Your task to perform on an android device:  Edit a note name title from the reader annotation Task to Screen 2X reader annotation.
Image 0: 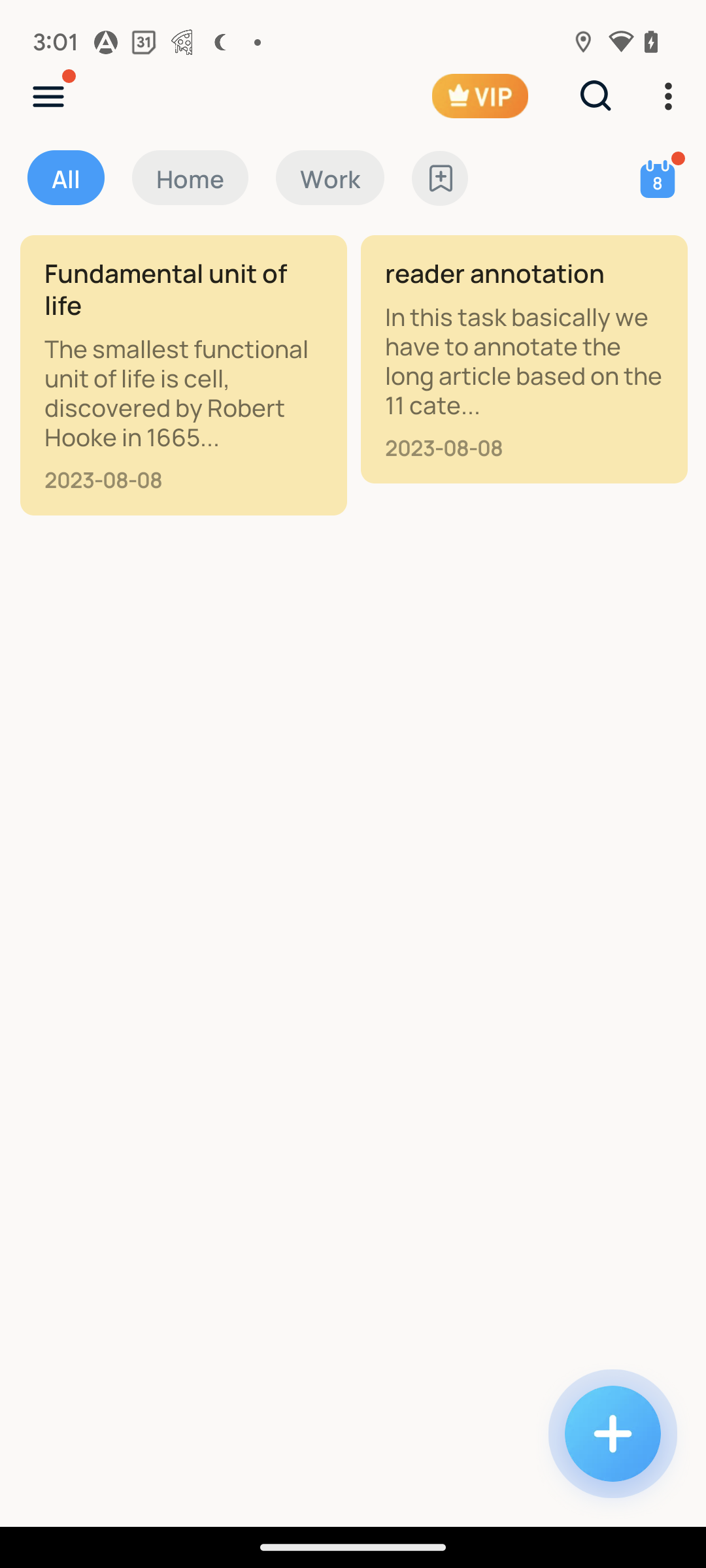
open reader annotation 
Step 0: click (524, 359)
Image 1: 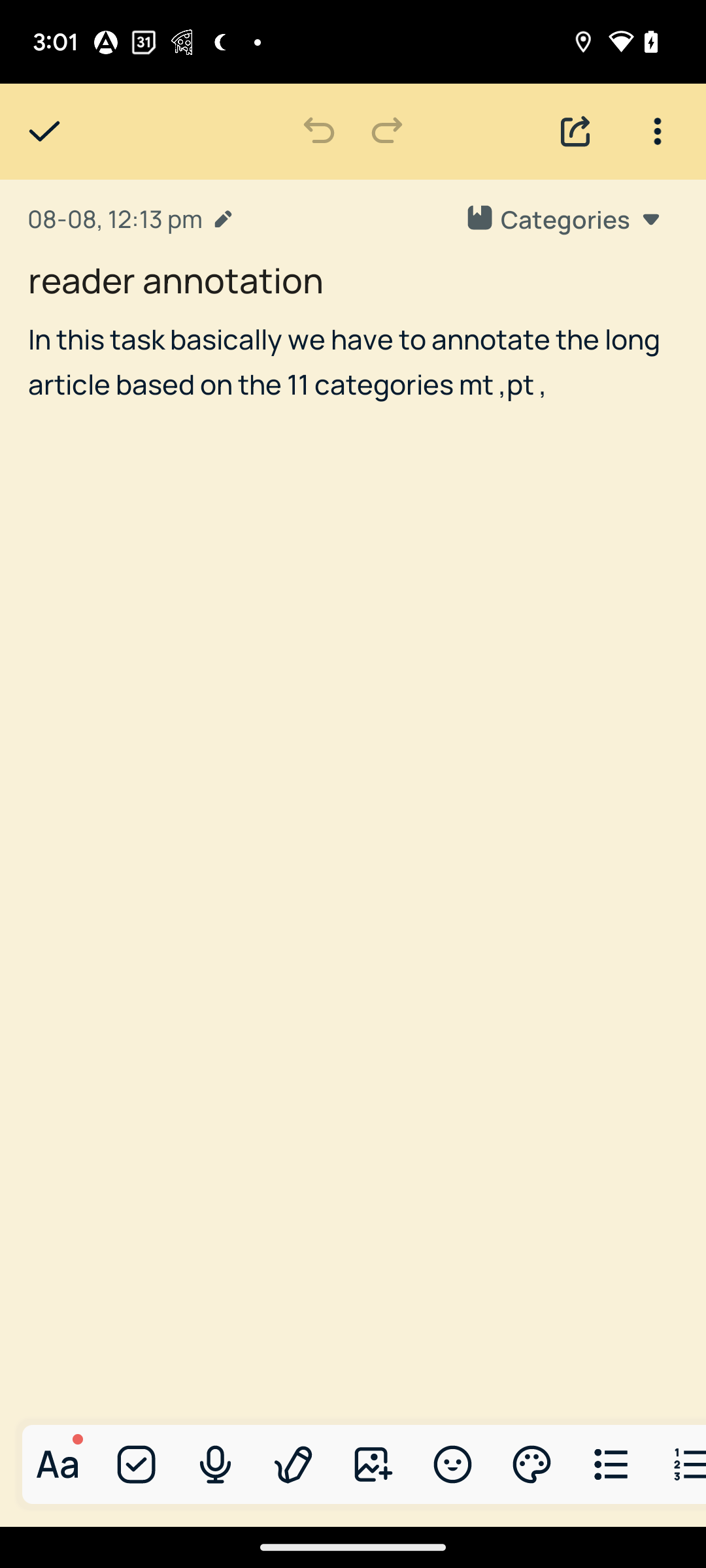
type screen 2X 
Step 1: type "screen 2x "
Image 2: 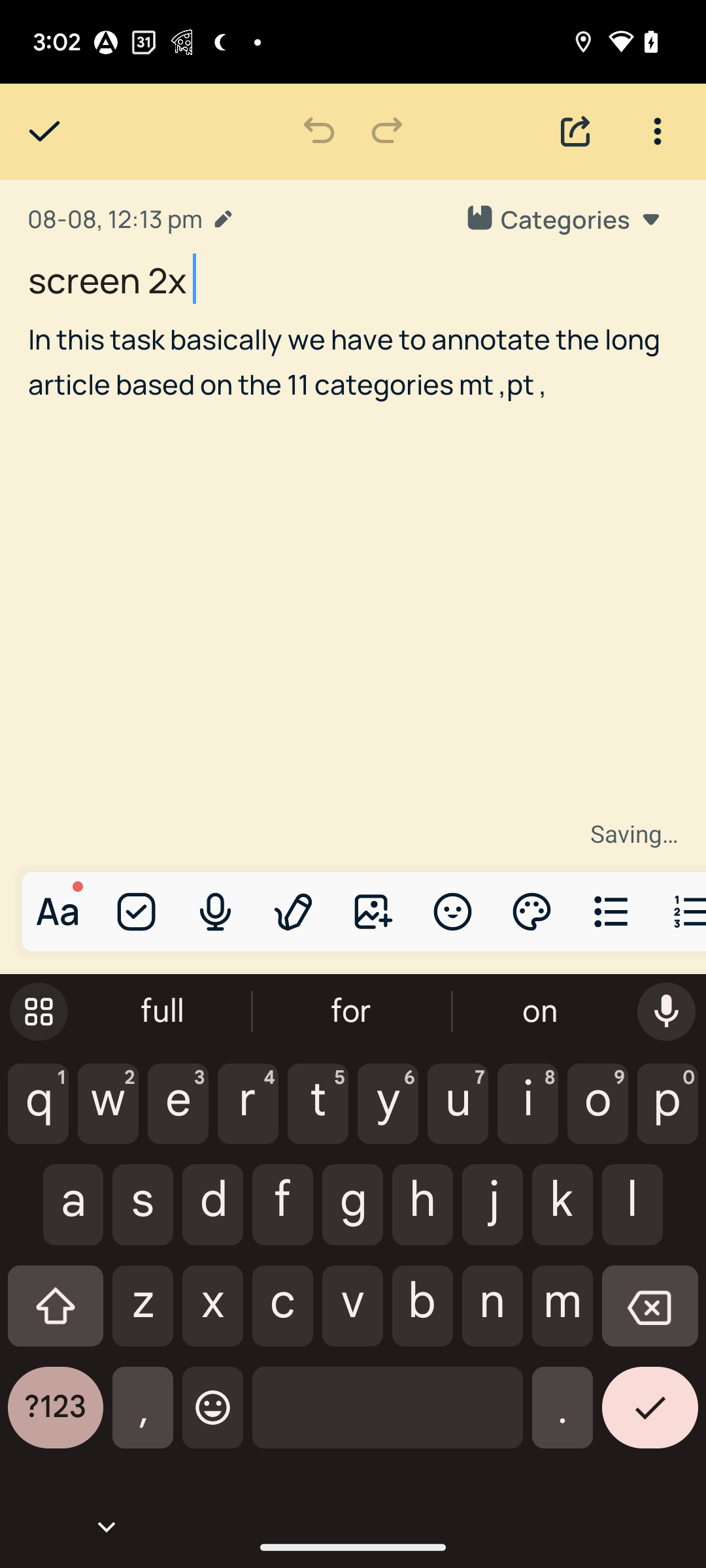
type screen 2X 
Step 2: wait